Your task to perform on an android device: Go to the kitchen stories app and change the video autoplay setting to wifi and mobile 
Image 0: 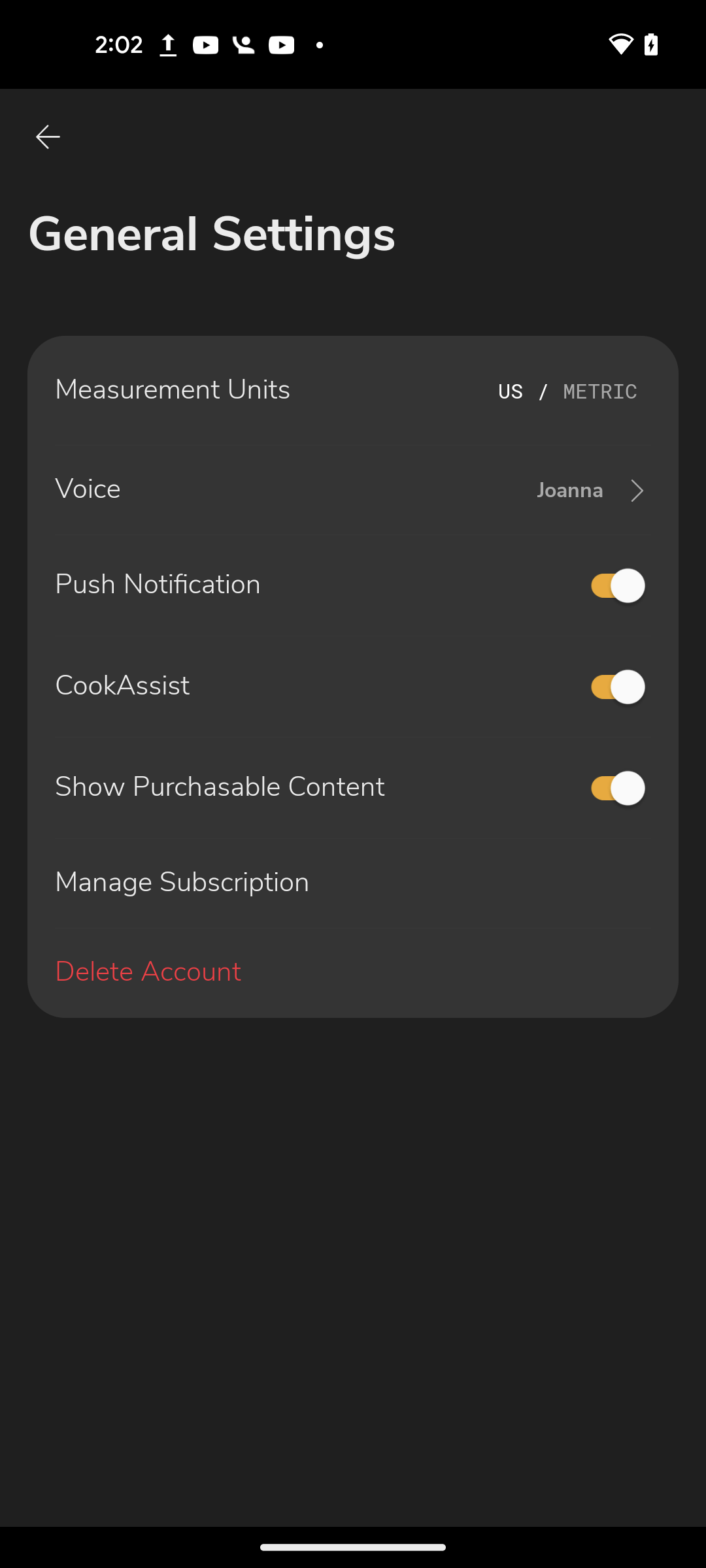
open kitchen stories app
Step 0: open app "Kitchen Stories"
Image 1: 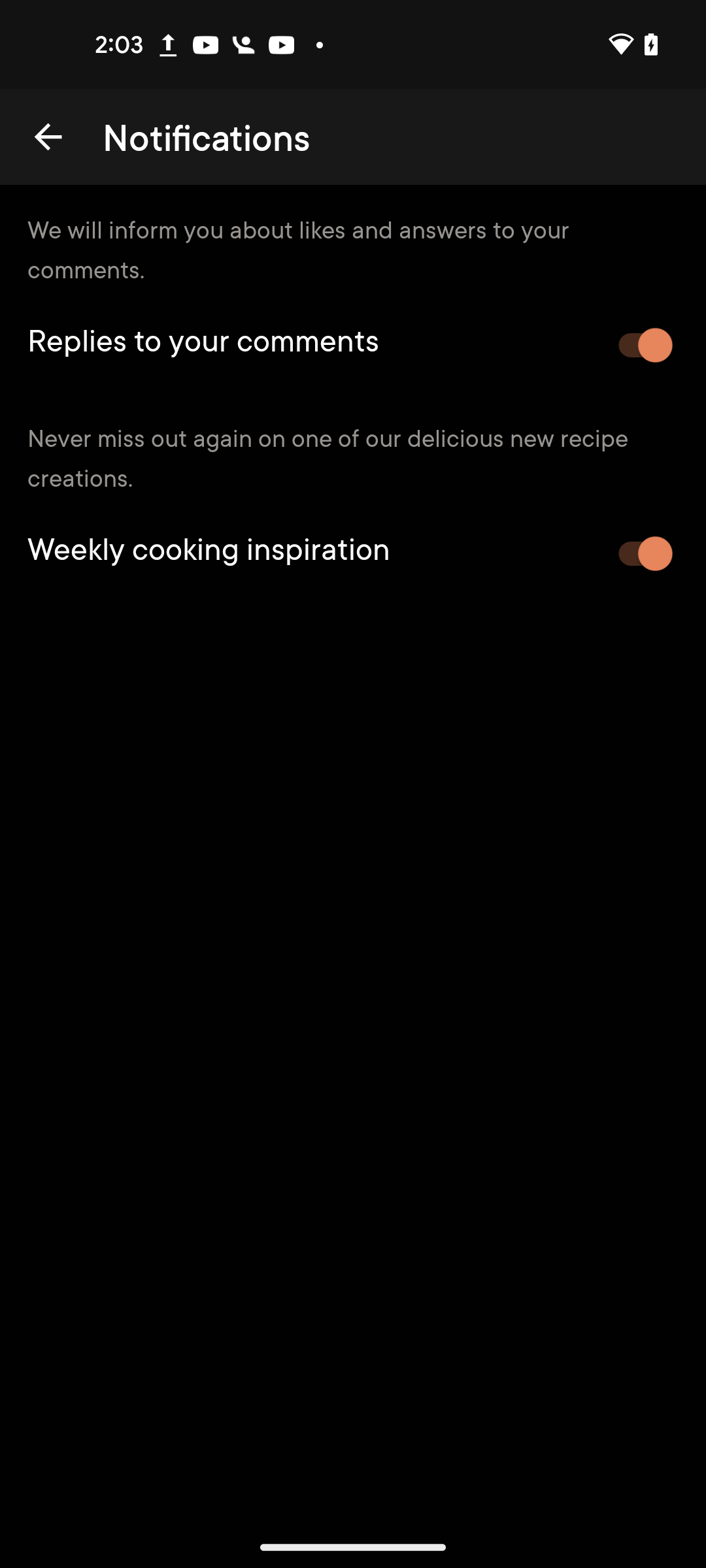
Go back to previous page 
Step 1: press back button
Image 2: 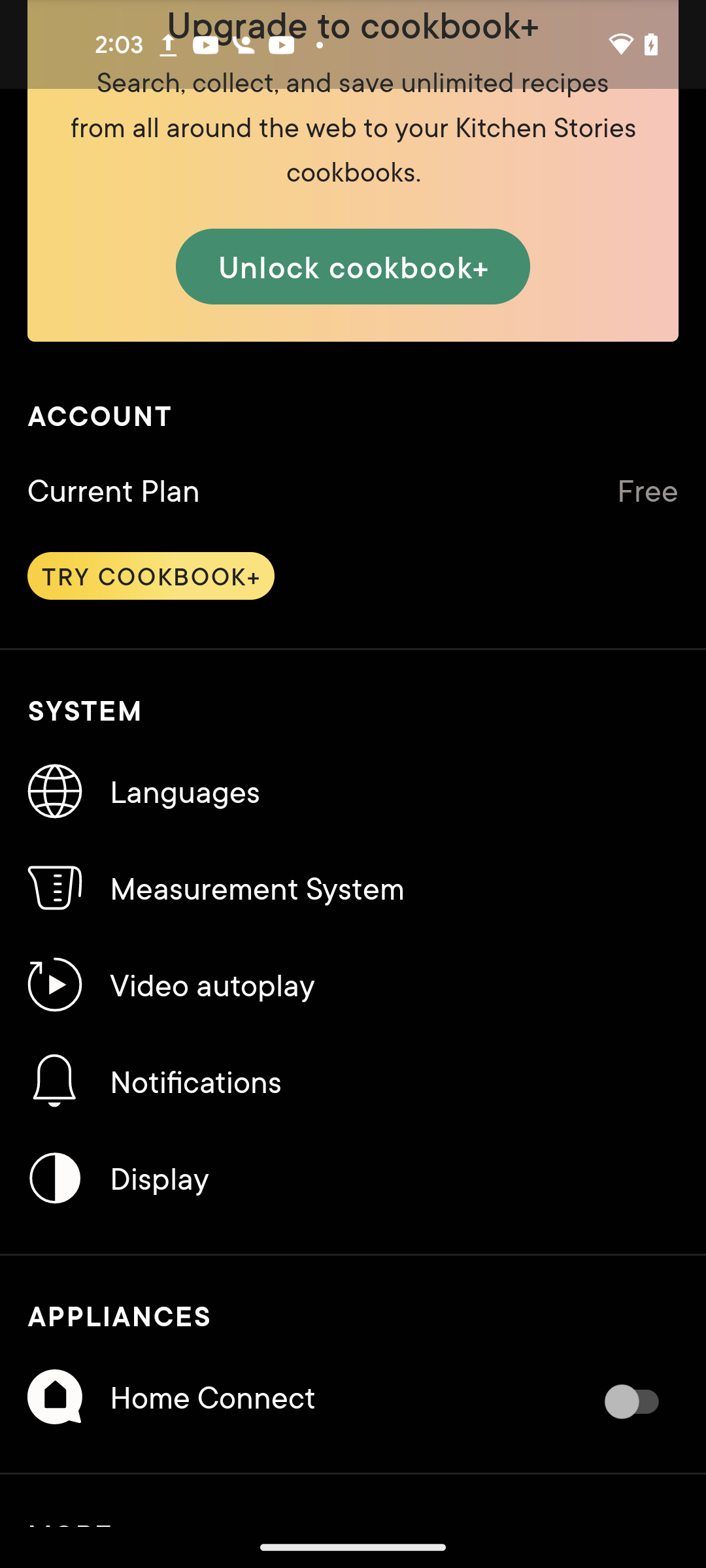
Click on the video autoplay option 
Step 2: click (353, 985)
Image 3: 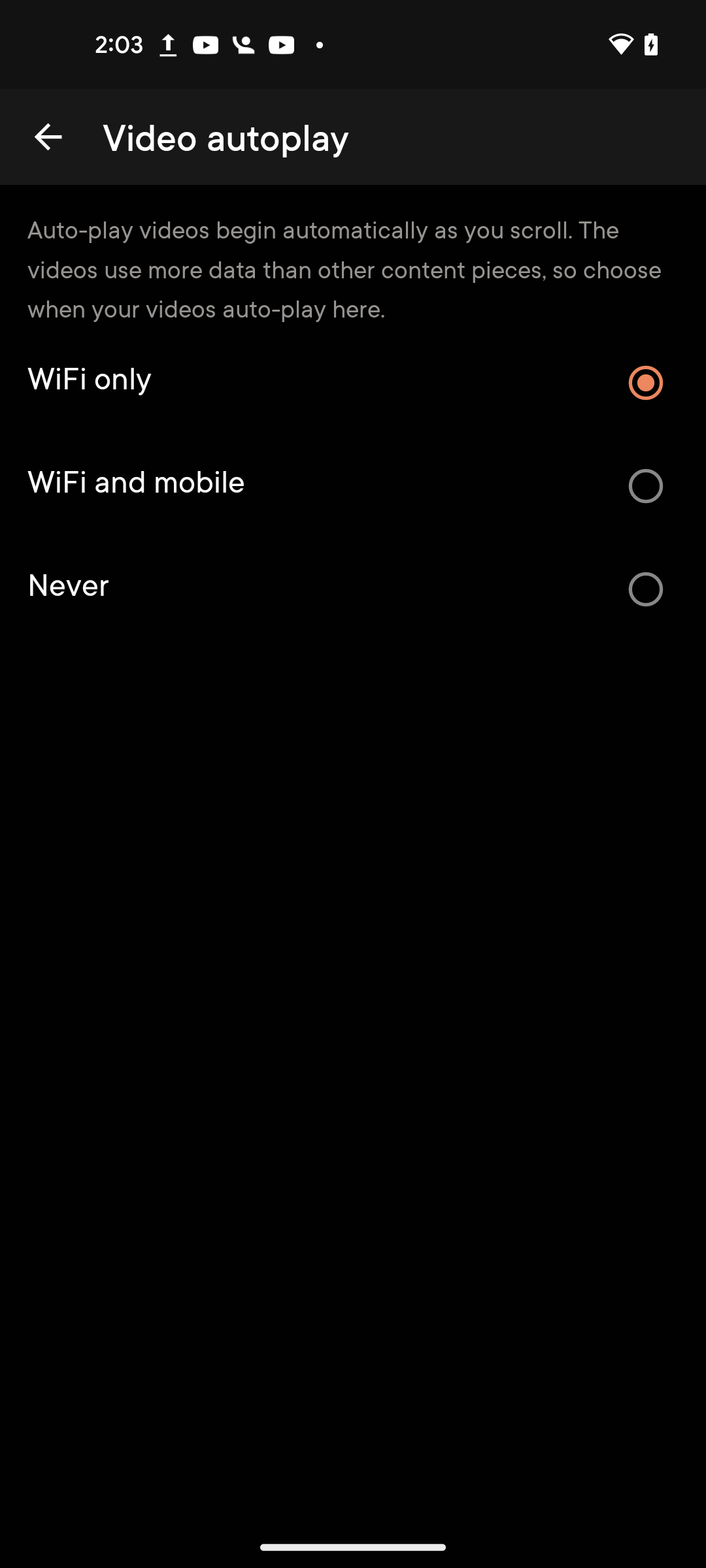
Select the second option 
Step 3: click (648, 486)